Your task to perform on an android device: I'm going to make a new walking activity on the Google Fit app called Burning Fat for 30 minutes today to keep myself motivated.
Image 0: 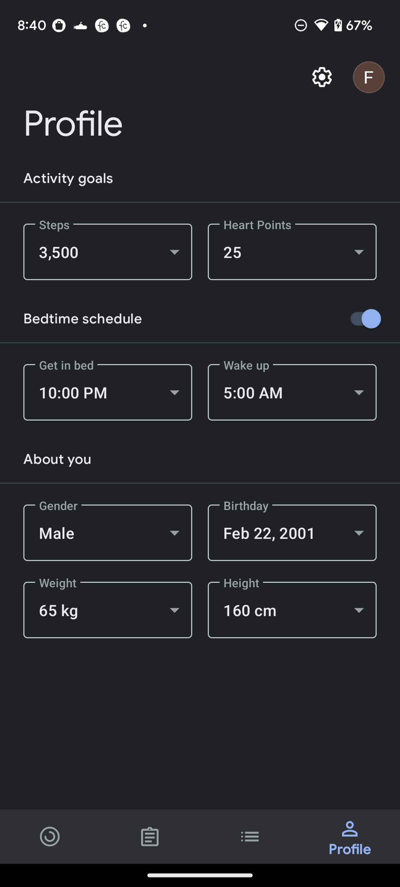
go to the home section at the bottom left corner of the screen
Step 0: click (50, 836)
Image 1: 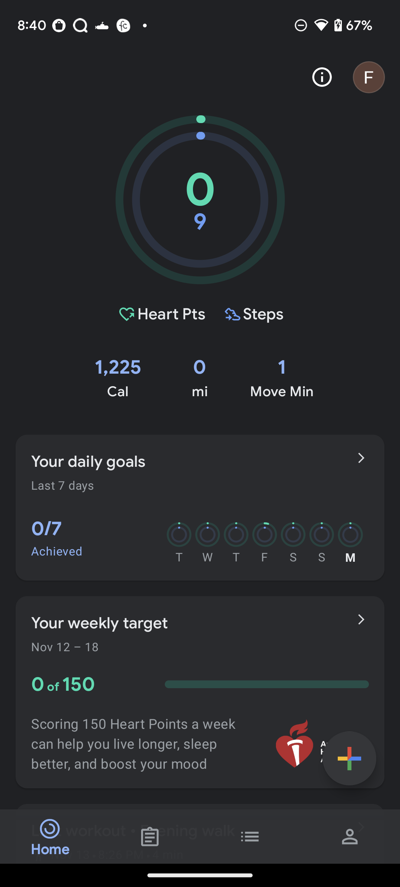
Click on the + icon at the bottom right corner of the screen
Step 1: click (349, 758)
Image 2: 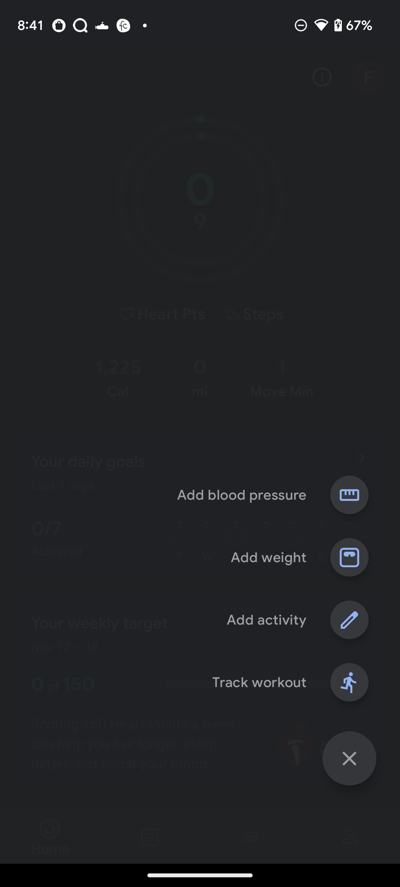
Click on Add activity
Step 2: click (266, 620)
Image 3: 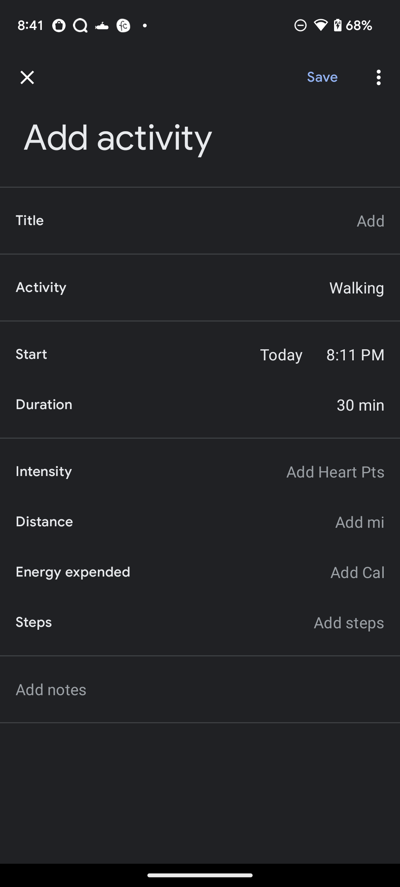
Click on Add title
Step 3: click (361, 221)
Image 4: 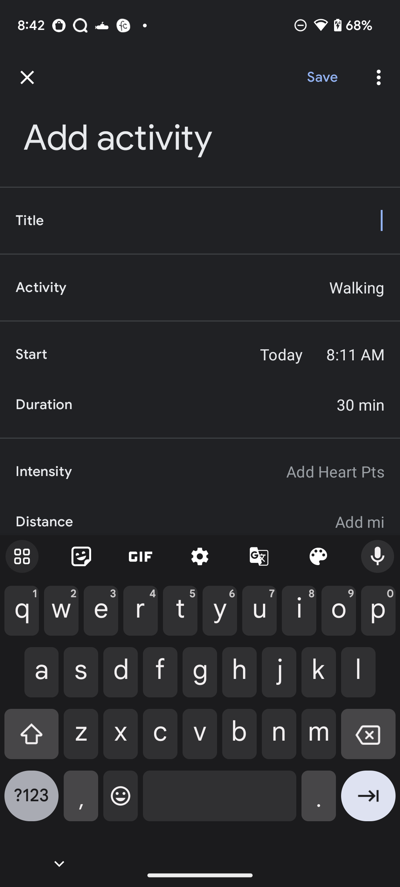
Add title as Burning Fat
Step 4: type "Burning Fat"
Image 5: 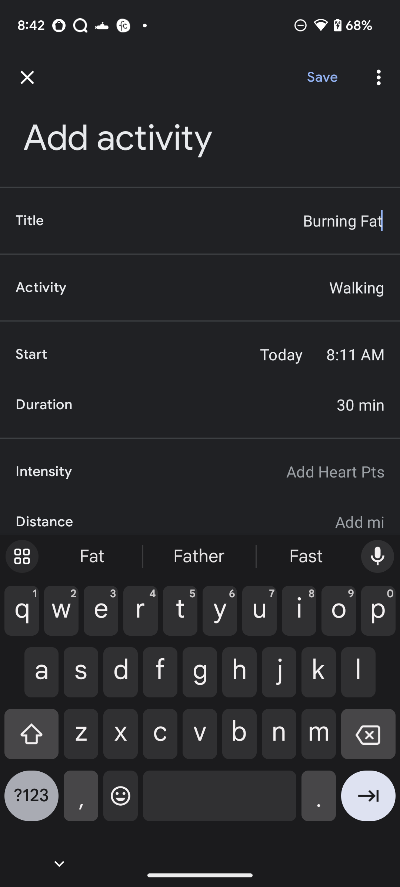
Click on Save at the top right corner of the screen
Step 5: click (322, 77)